Your task to perform on an android device: Open the Todoist app and move the Confernece meeting task to my work list.
Image 0: 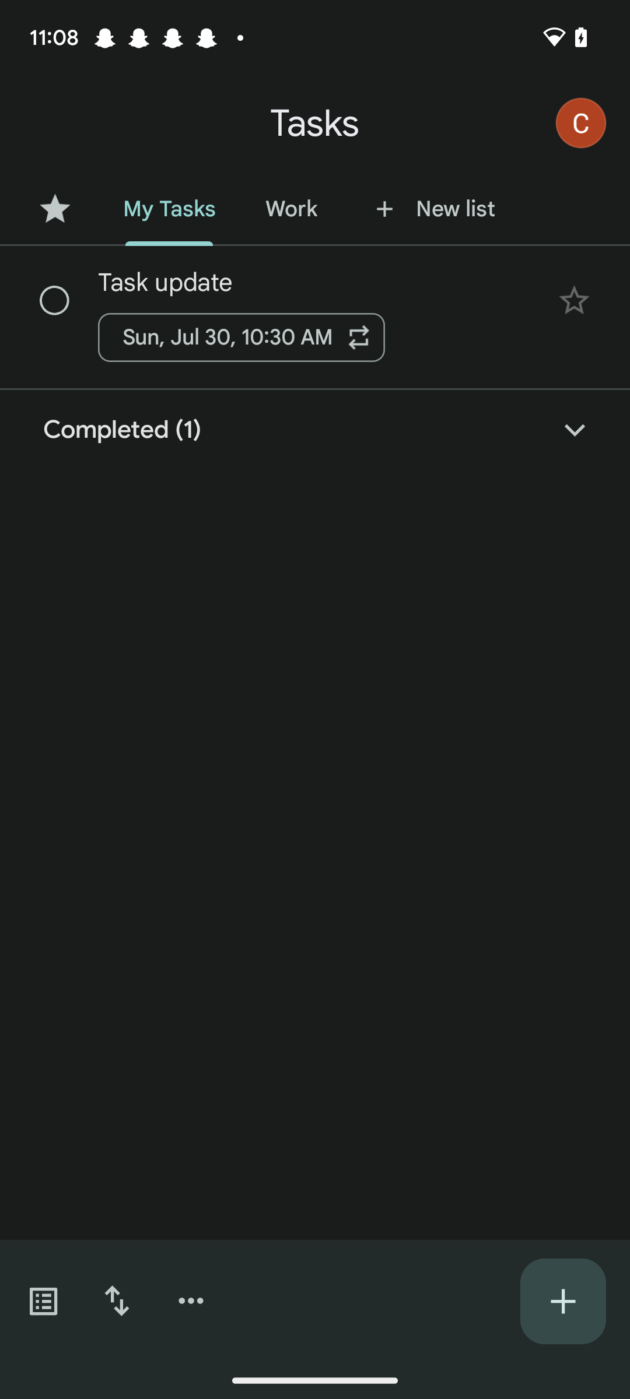
Open the Todoist app
Step 0: open app "Todoist"
Image 1: 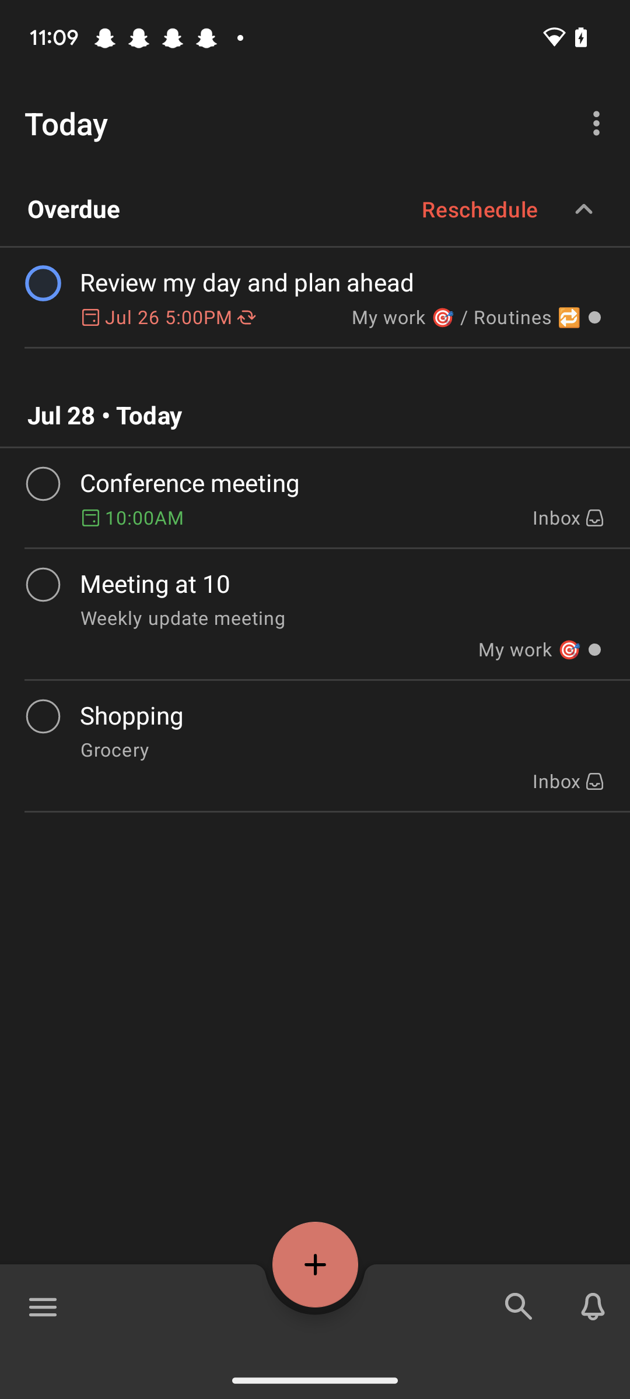
Open the Conference meeting task
Step 1: click (342, 483)
Image 2: 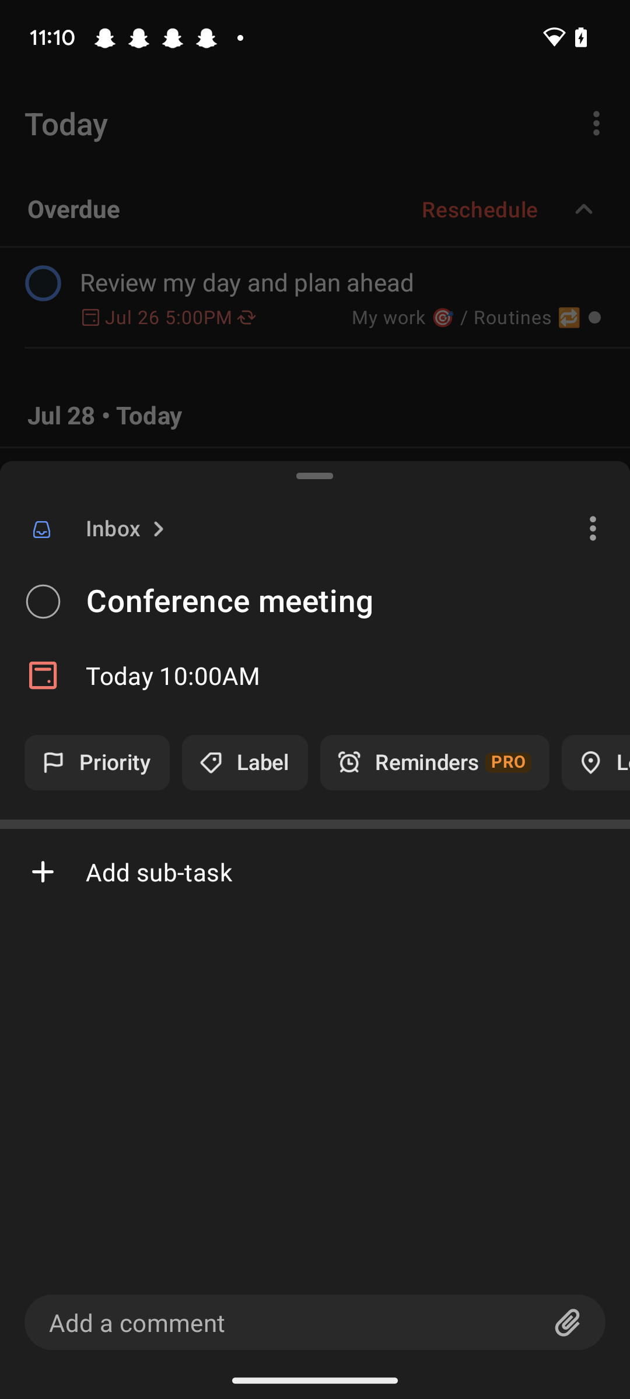
Swipe the option tabs towards the left
Step 2: scroll right
Image 3: 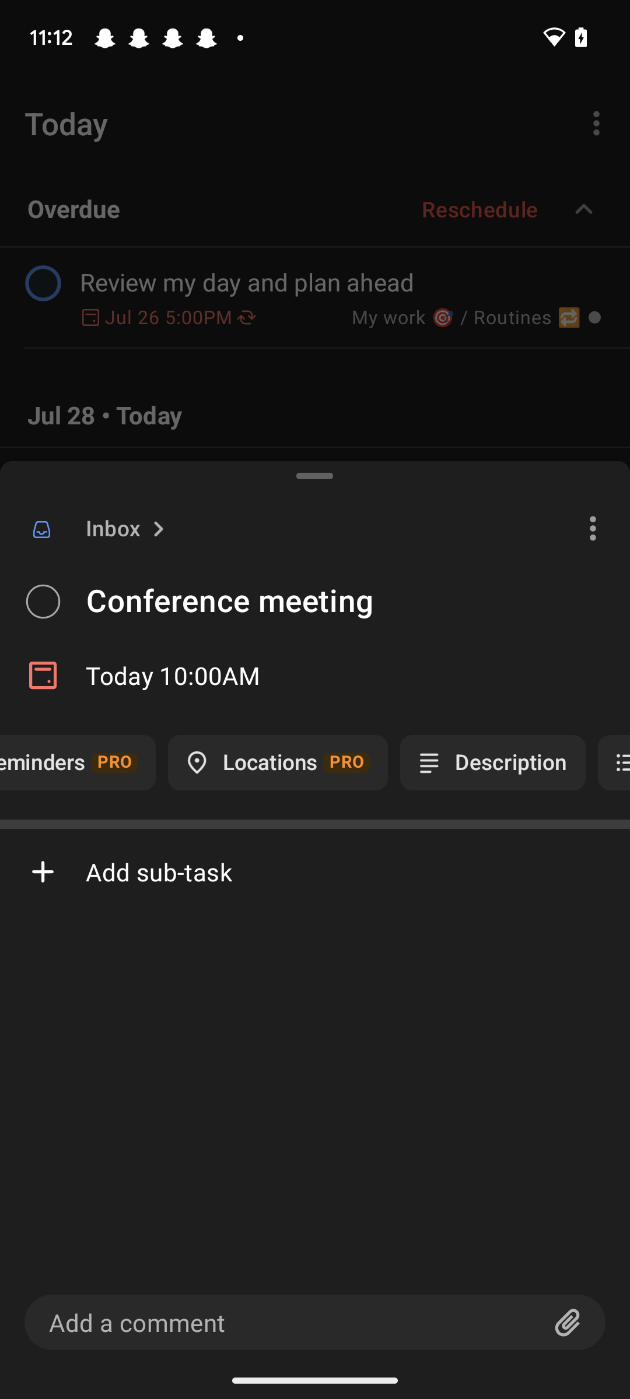
Swipe the option tabs towards the left
Step 3: scroll right
Image 4: 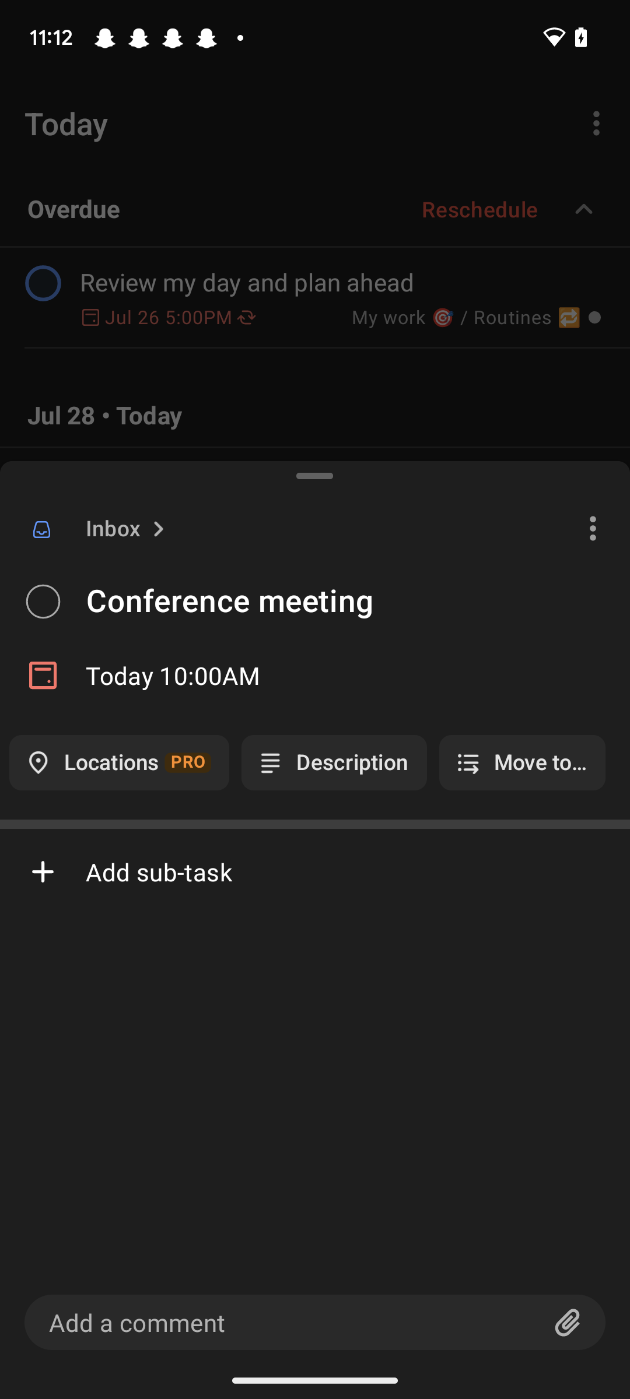
Click on the move to tab
Step 4: click (522, 762)